Your task to perform on an android device: I want to search for a home yoga video on the MobiDrive app because I misplaced it in my device's storage.
Image 0: 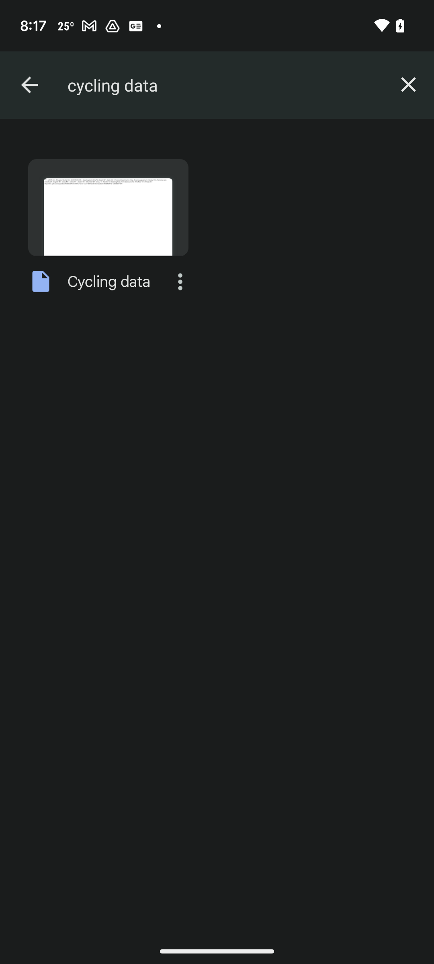
Open the MobiDrive app
Step 0: open app "MobiDrive"
Image 1: 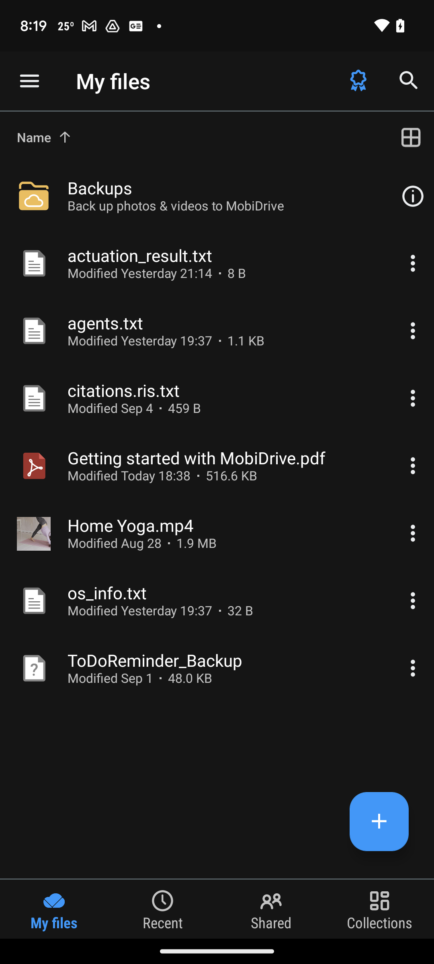
Click on the search icon at the top right corner of the screen
Step 1: click (408, 81)
Image 3: 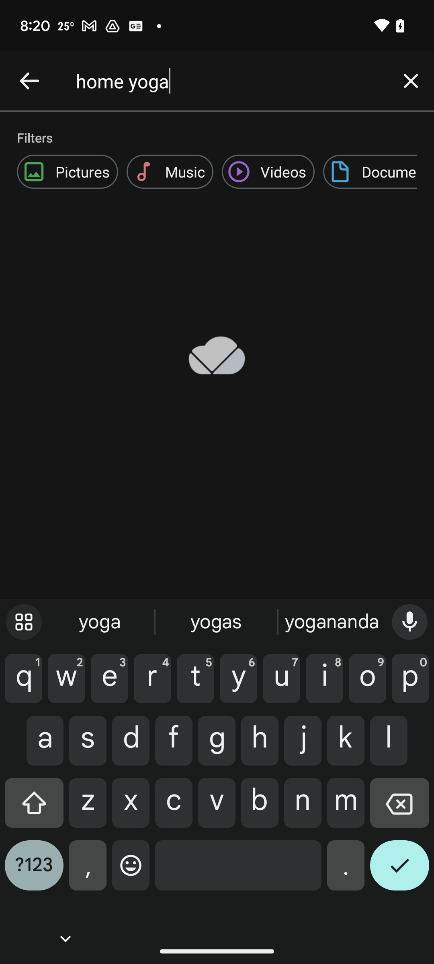
Search for home yoga
Step 3: wait